Your task to perform on an android device: Share the Samsung Galaxy S20 product through gmail app
Image 1: 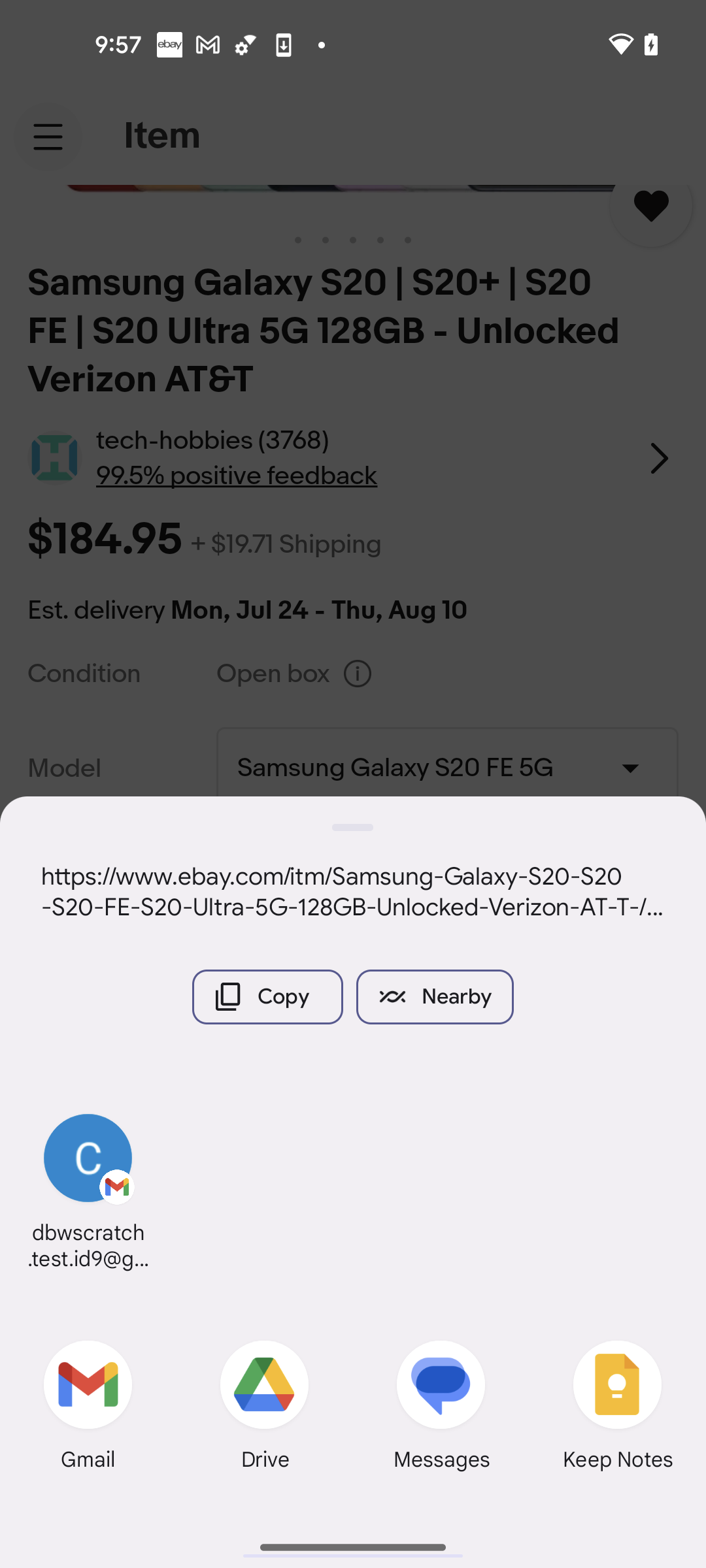
Click on the gmail app to share the product
Step 1: click (87, 1382)